Your task to perform on an android device: I'm interested in the first product, Apple MacBook Pro 13 inch Laptop, thus I'd want to read some user reviews about it.
Image 0: 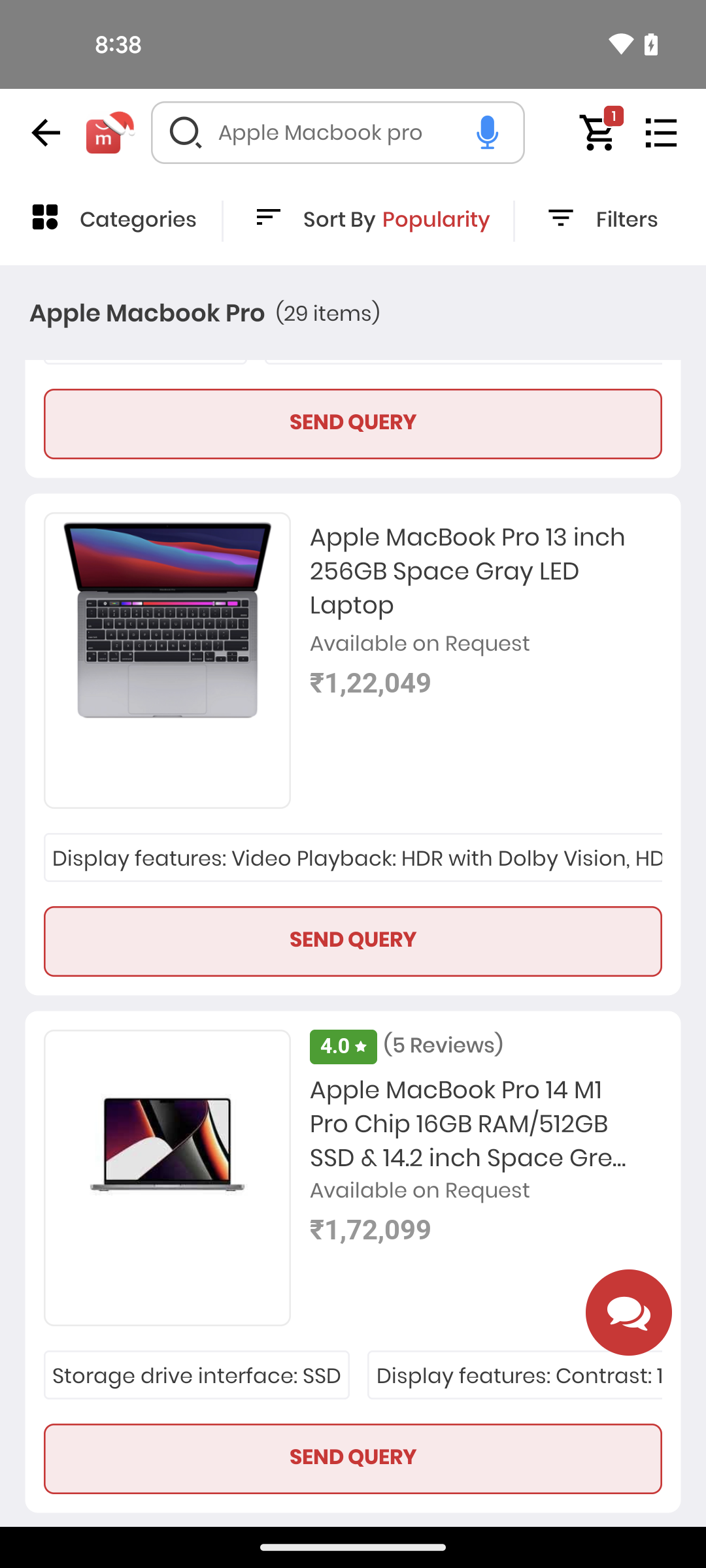
scroll up
Step 0: scroll up
Image 1: 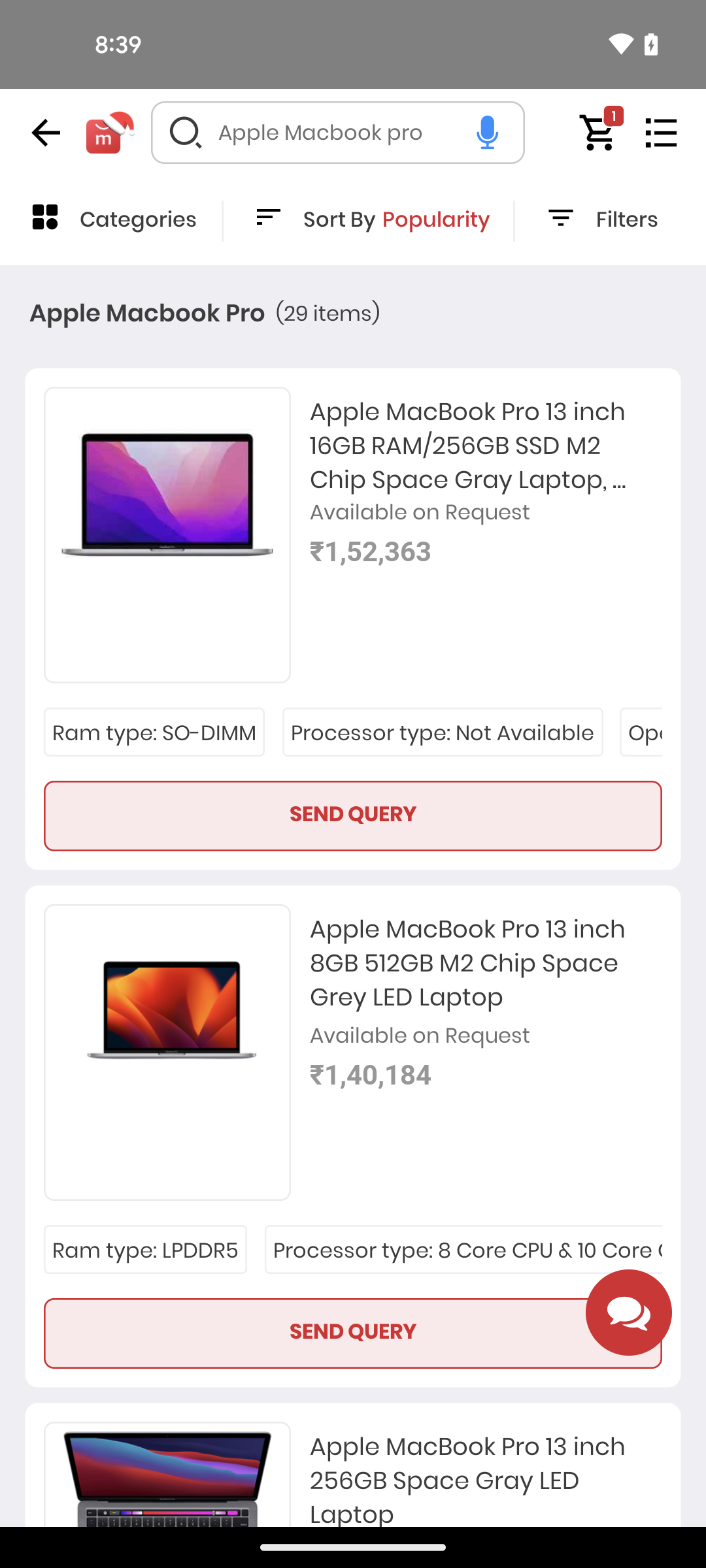
click on first product
Step 1: click (486, 445)
Image 2: 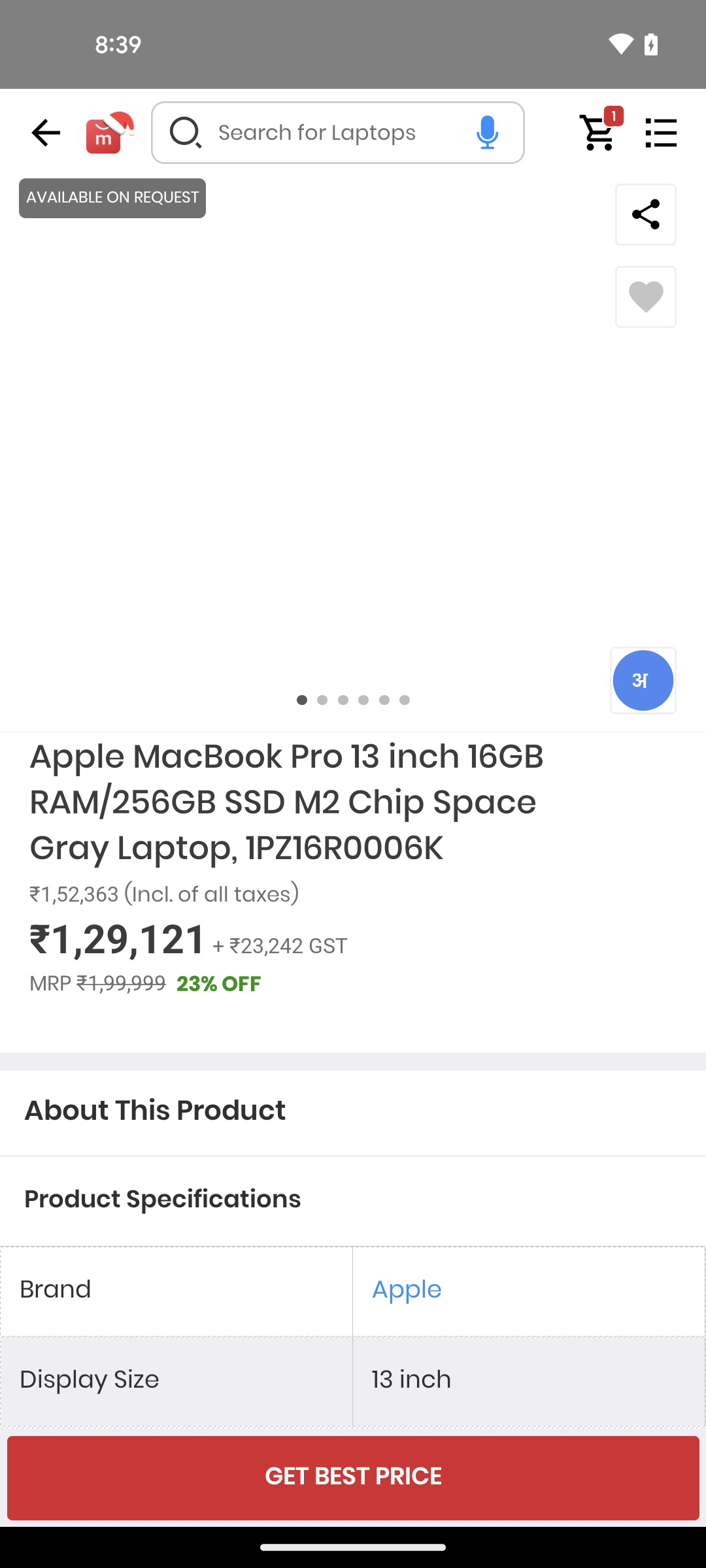
scroll down
Step 2: scroll down
Image 4: 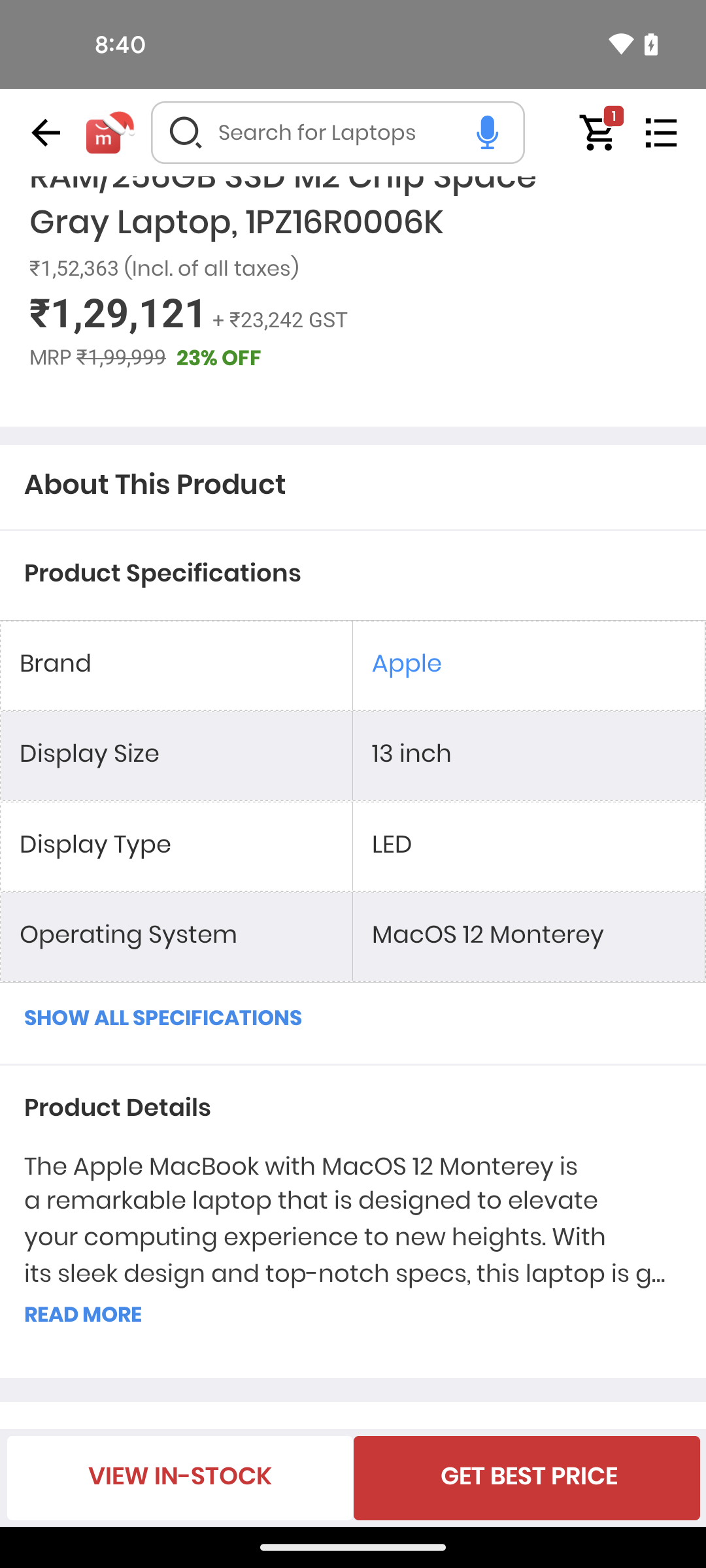
scroll down
Step 4: scroll down